Your task to perform on an android device: Upload the pdf file named Benjamin Franklin Autobiography to the Drive app.
Image 0: 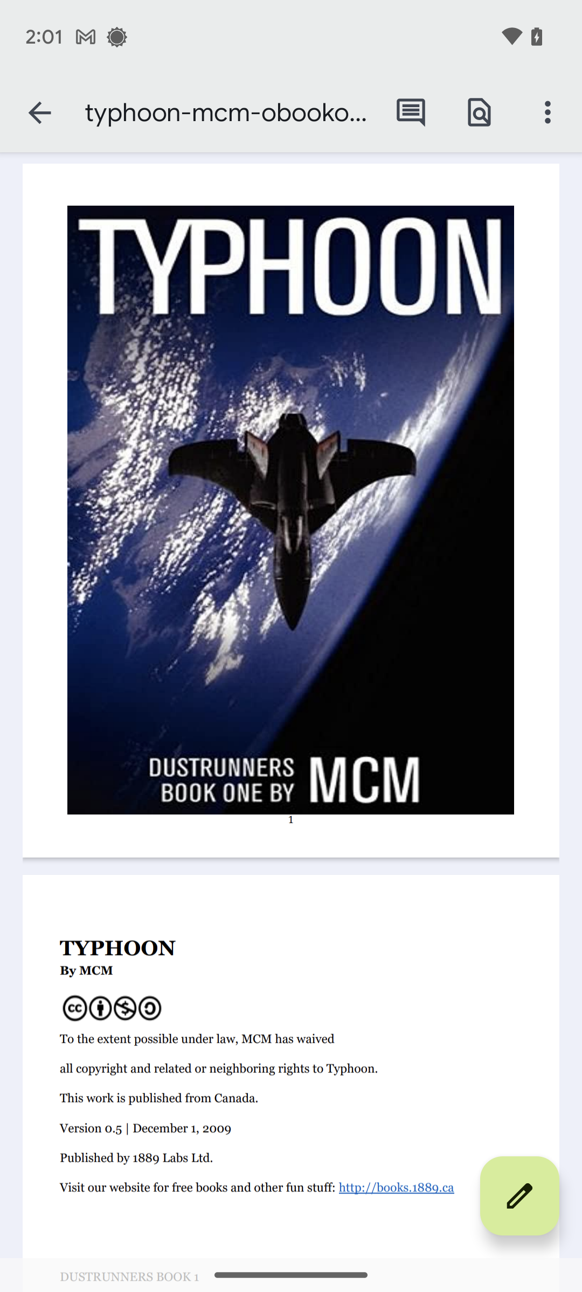
Go back to the home screen of the app.
Step 0: press back button
Image 1: 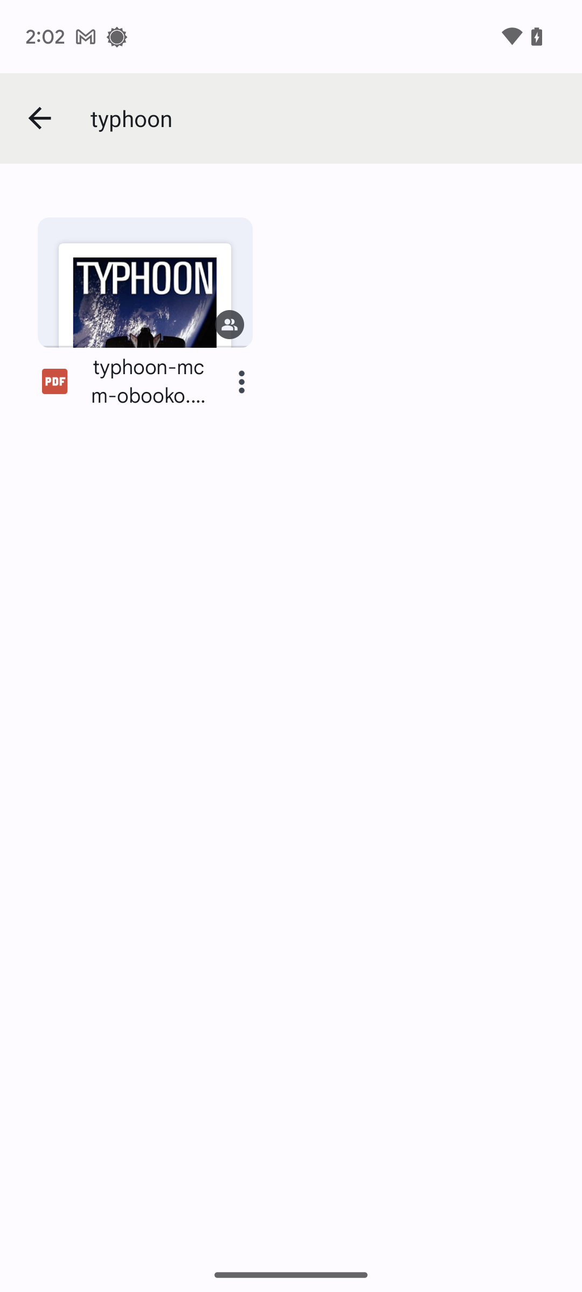
Go back to the home screen of the app.
Step 1: press back button
Image 2: 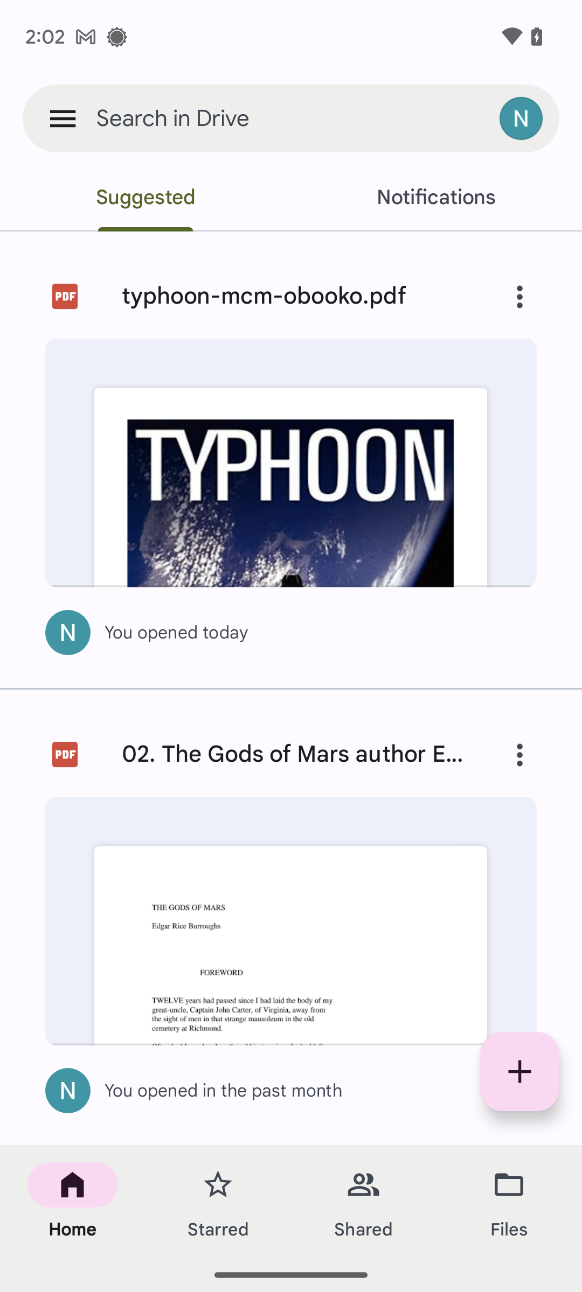
Click on the Plus icon at the bottom of the screen.
Step 2: click (519, 1071)
Image 3: 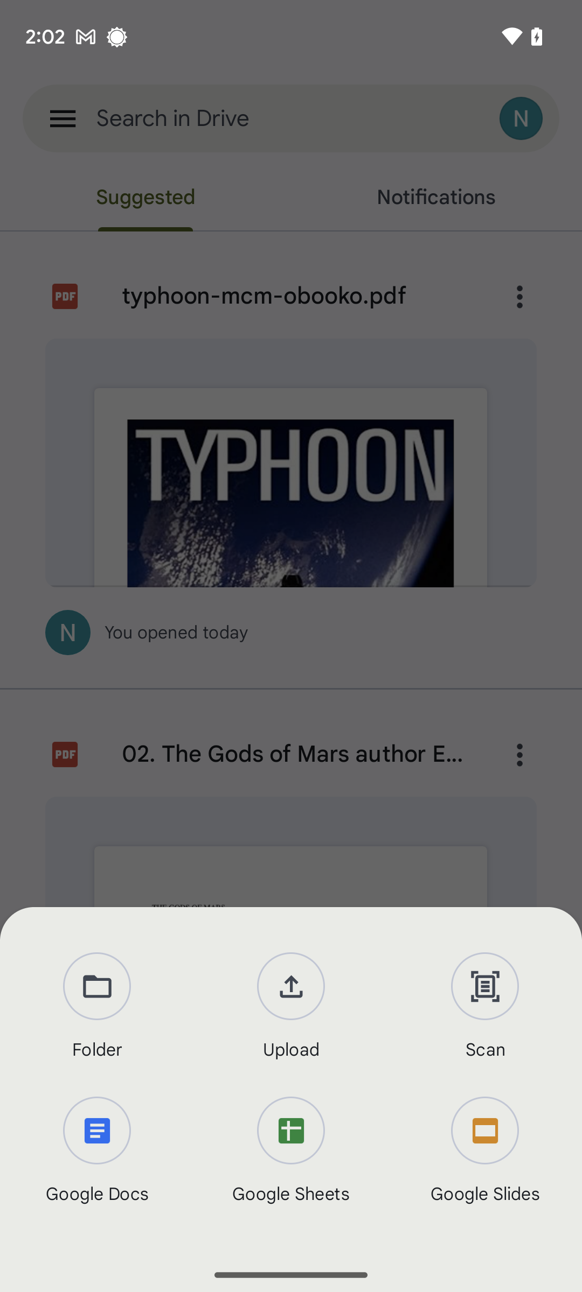
Click on the Upload icon.
Step 3: click (291, 1007)
Image 4: 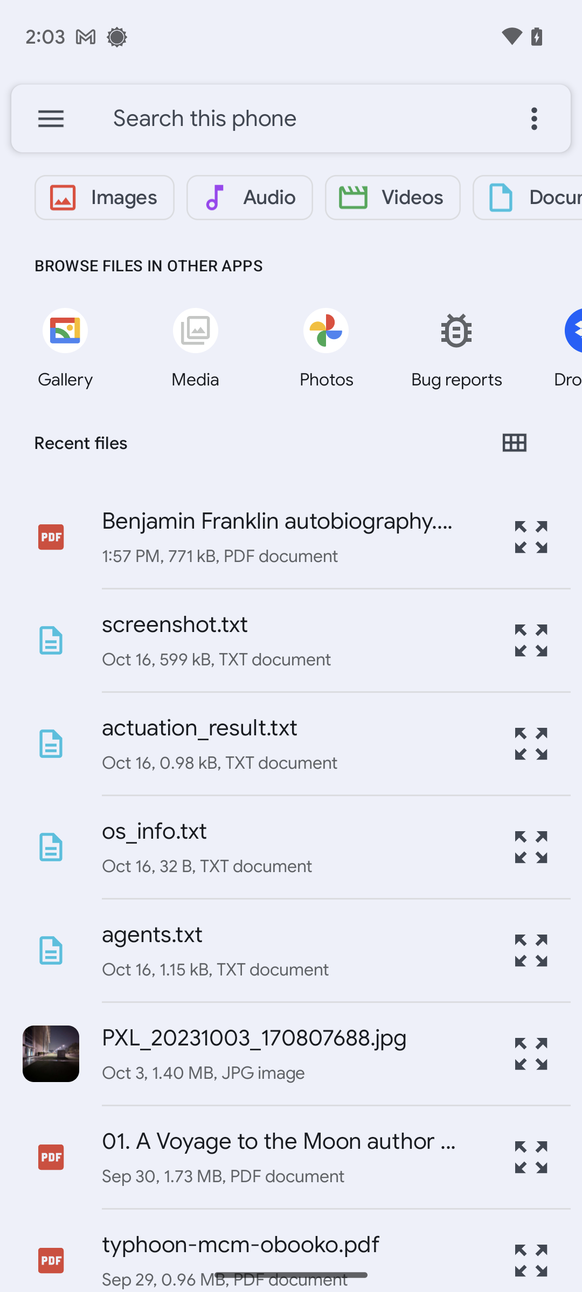
Click on the file name Benjamin Franklin Autobiography.
Step 4: click (280, 521)